Your task to perform on an android device: My wife is also interested in DIY projects, and she asked me to share the DIY projects slide with her, so share this slide from the Slides app with her at clarawagner98b@gmail.com.
Image 0: 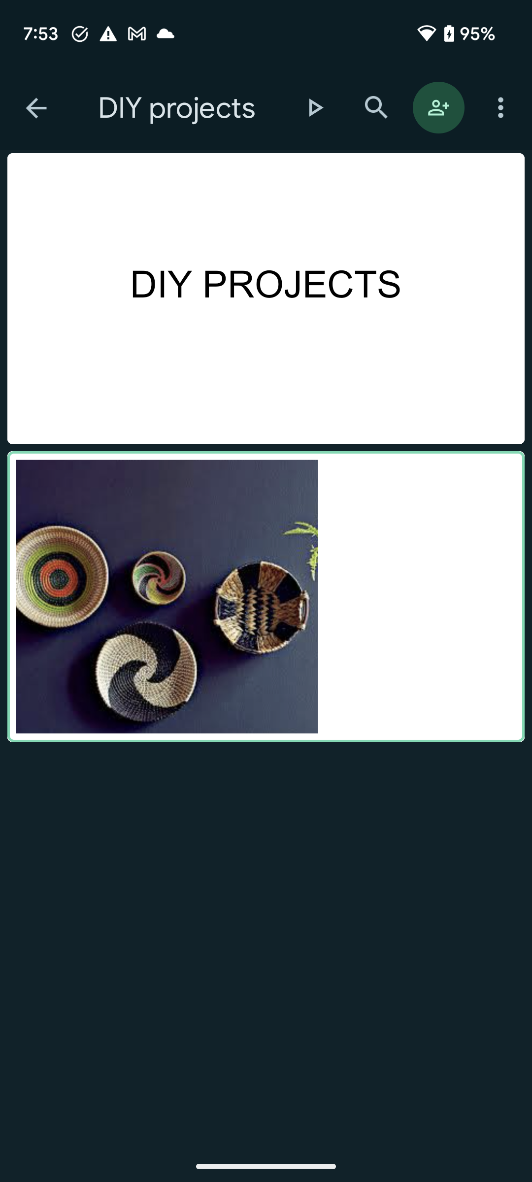
Go back to the previous page to view the share option of this slide.
Step 0: press back button
Image 2: 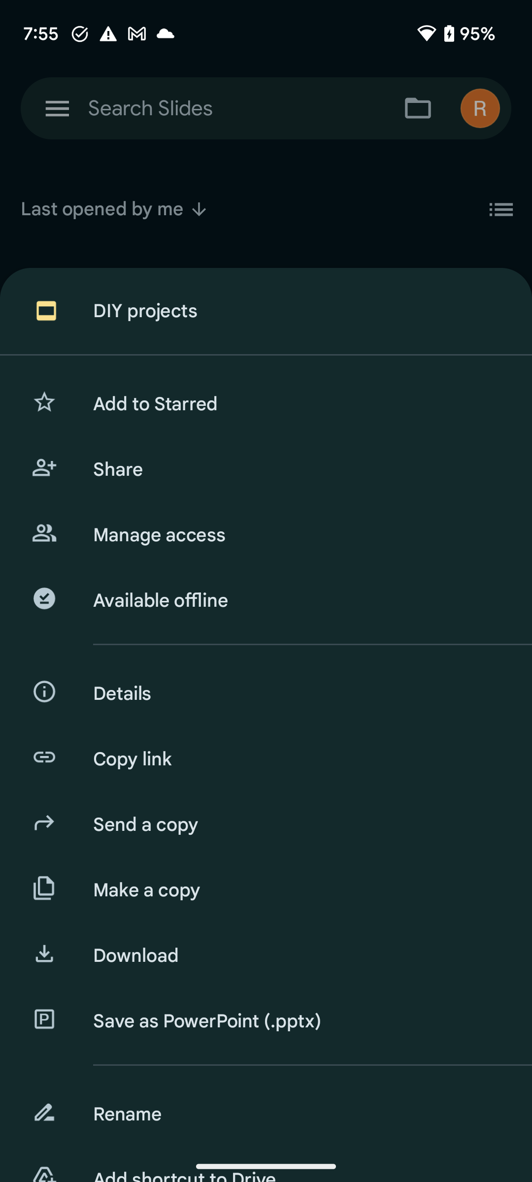
Click on the Share option to share this slide.
Step 2: click (297, 469)
Image 3: 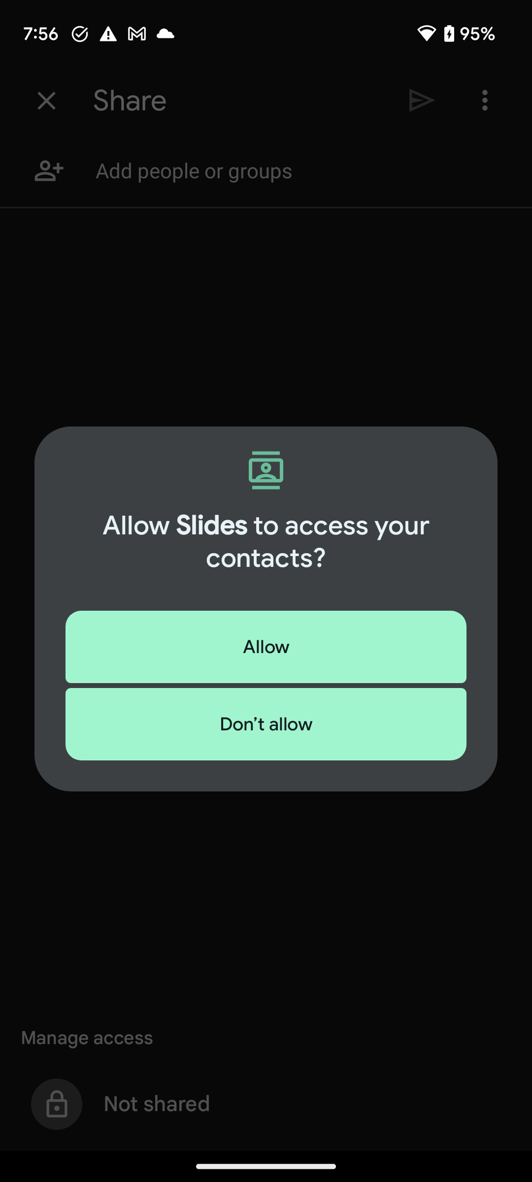
Click on the Share option to share this slide.
Step 3: wait
Image 4: 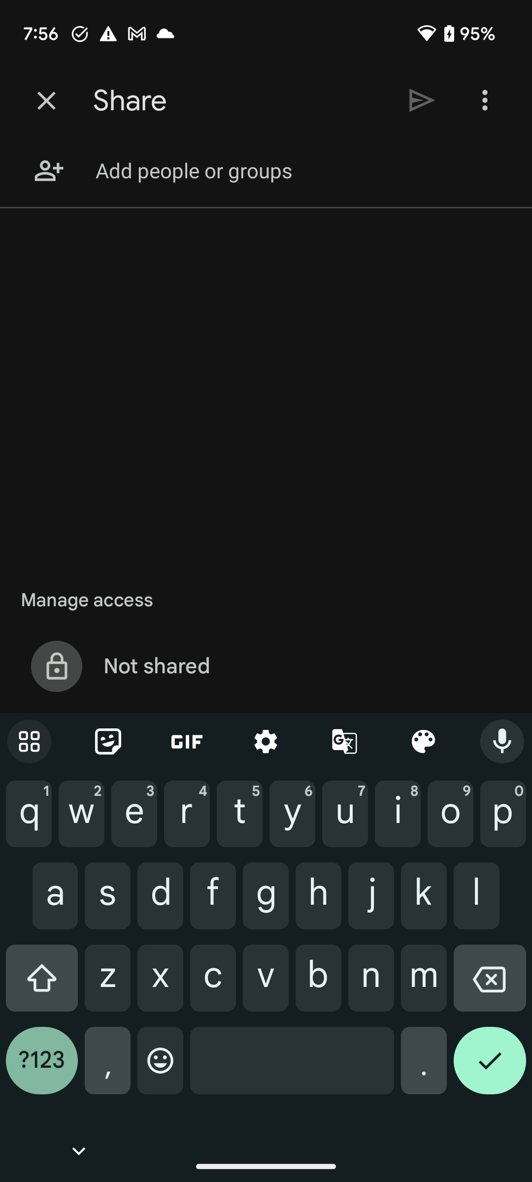
Type clarawagner98b@gmail.com in the add people section.
Step 4: type "clarawagner98b@gmail.com"
Image 6: 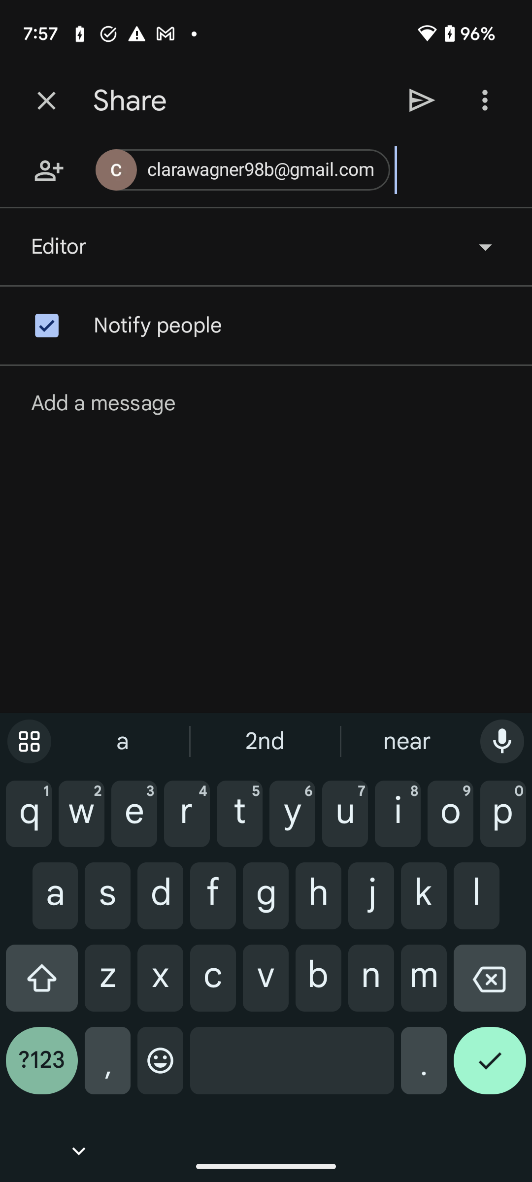
Click on the send button icon at the top right corner of the screen to share this slide with my wife.
Step 6: click (422, 100)
Image 7: 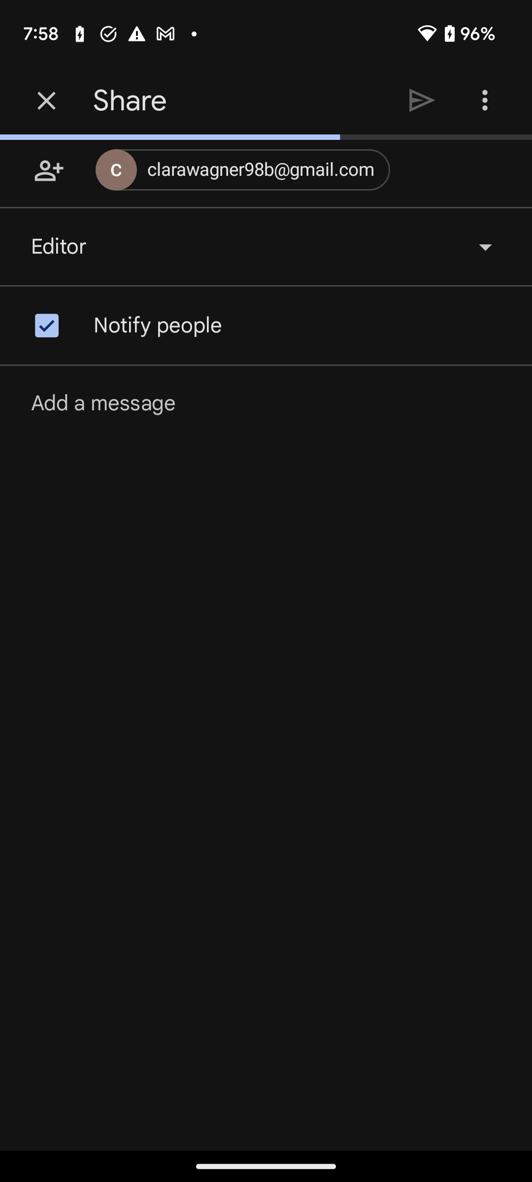
Click on the send button icon at the top right corner of the screen to share this slide with my wife.
Step 7: wait